Your task to perform on an android device: I will change the settings of my calendar app and change the theme to dark so that there is less strain on my eyes.
Image 0: 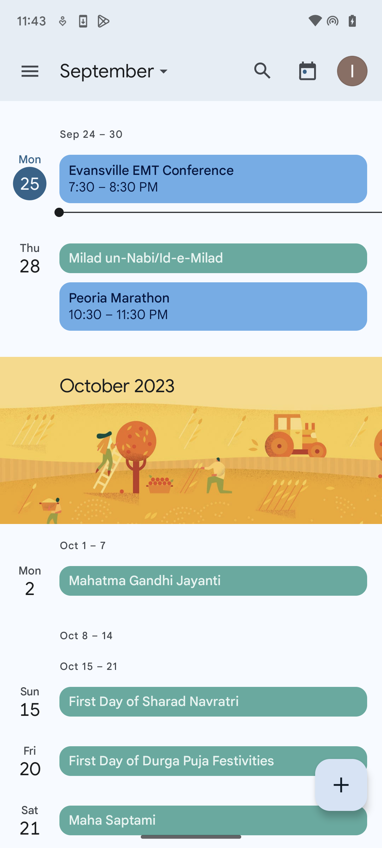
Click on the toggle at the top left.
Step 0: click (30, 71)
Image 1: 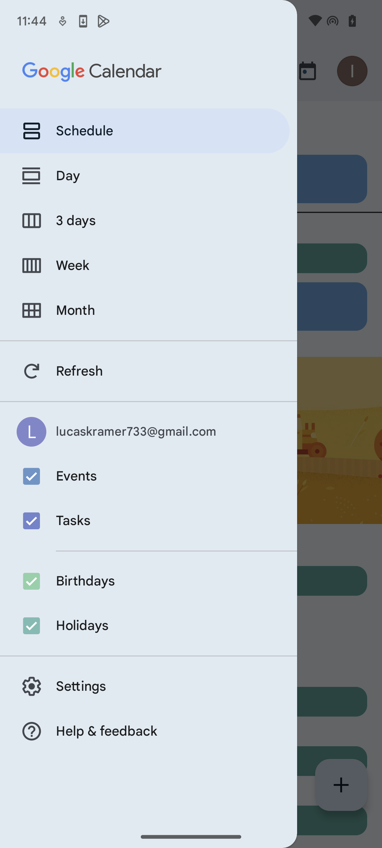
Click on Settings.
Step 1: click (213, 702)
Image 2: 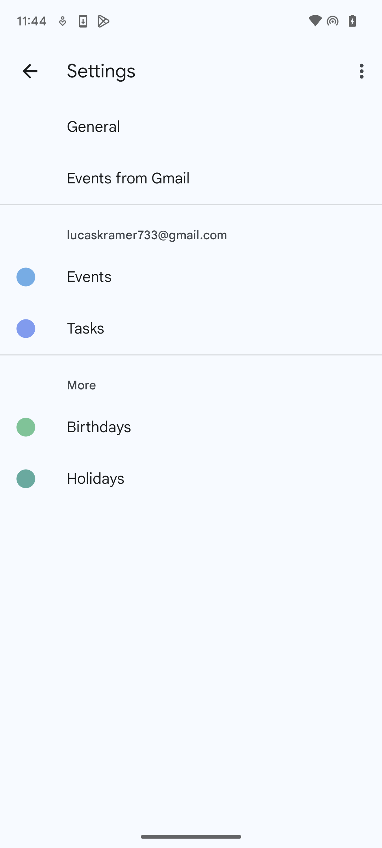
Click on General.
Step 2: click (93, 126)
Image 3: 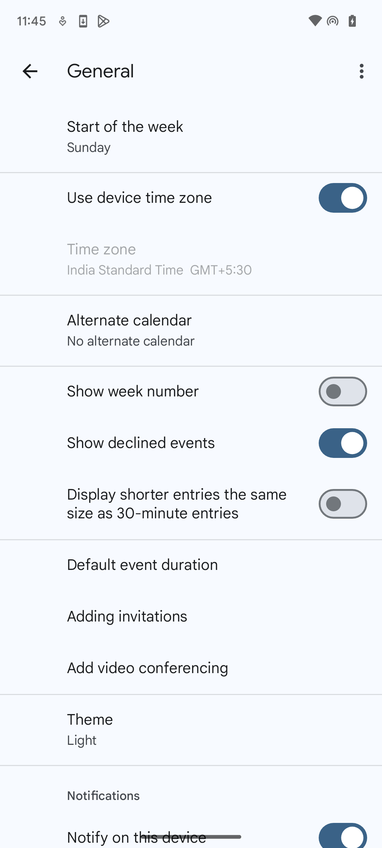
Click on Theme.
Step 3: click (82, 740)
Image 4: 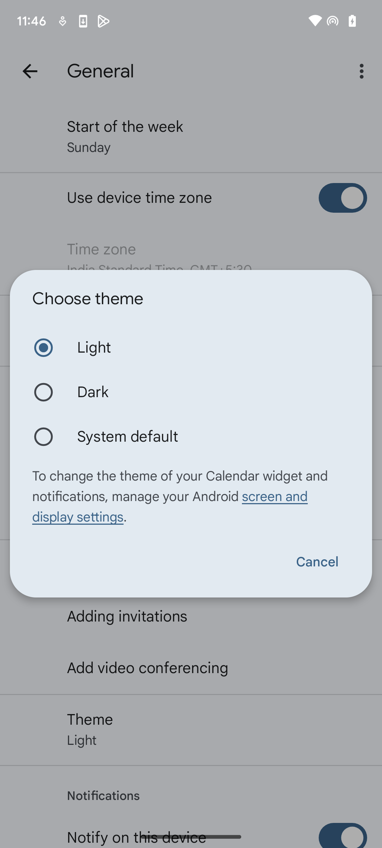
Select the Dark option.
Step 4: click (191, 392)